Your task to perform on an android device: I'd want to see the specifics of the first and best flight from the list of possibilities.
Image 0: 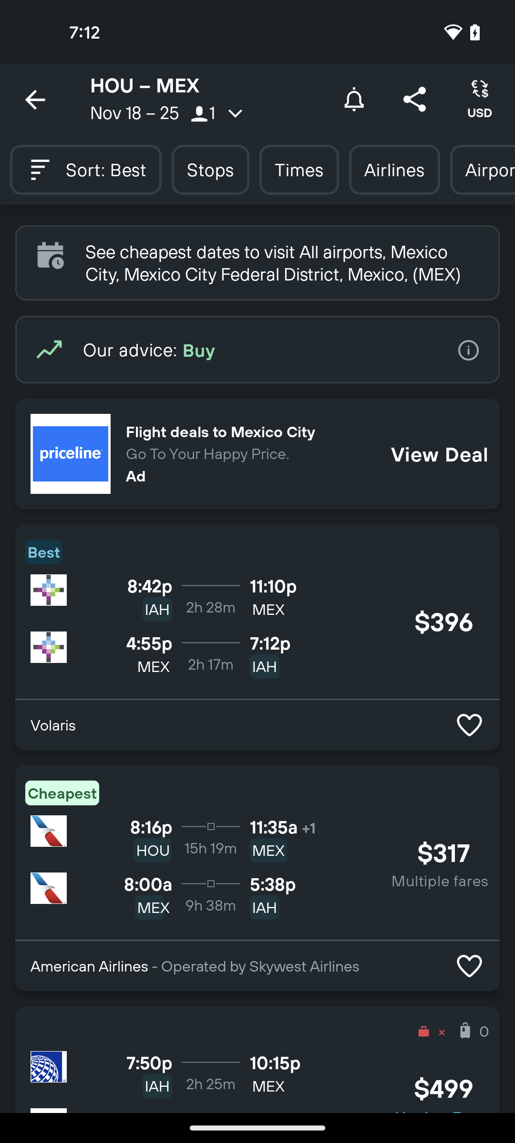
click to open the first flight from the suggestions
Step 0: click (230, 576)